Your task to perform on an android device: In the Decathlon app, I would want to save the Quechua Men winter jacket - waterproof since it seems like an amazing deal.
Image 0: 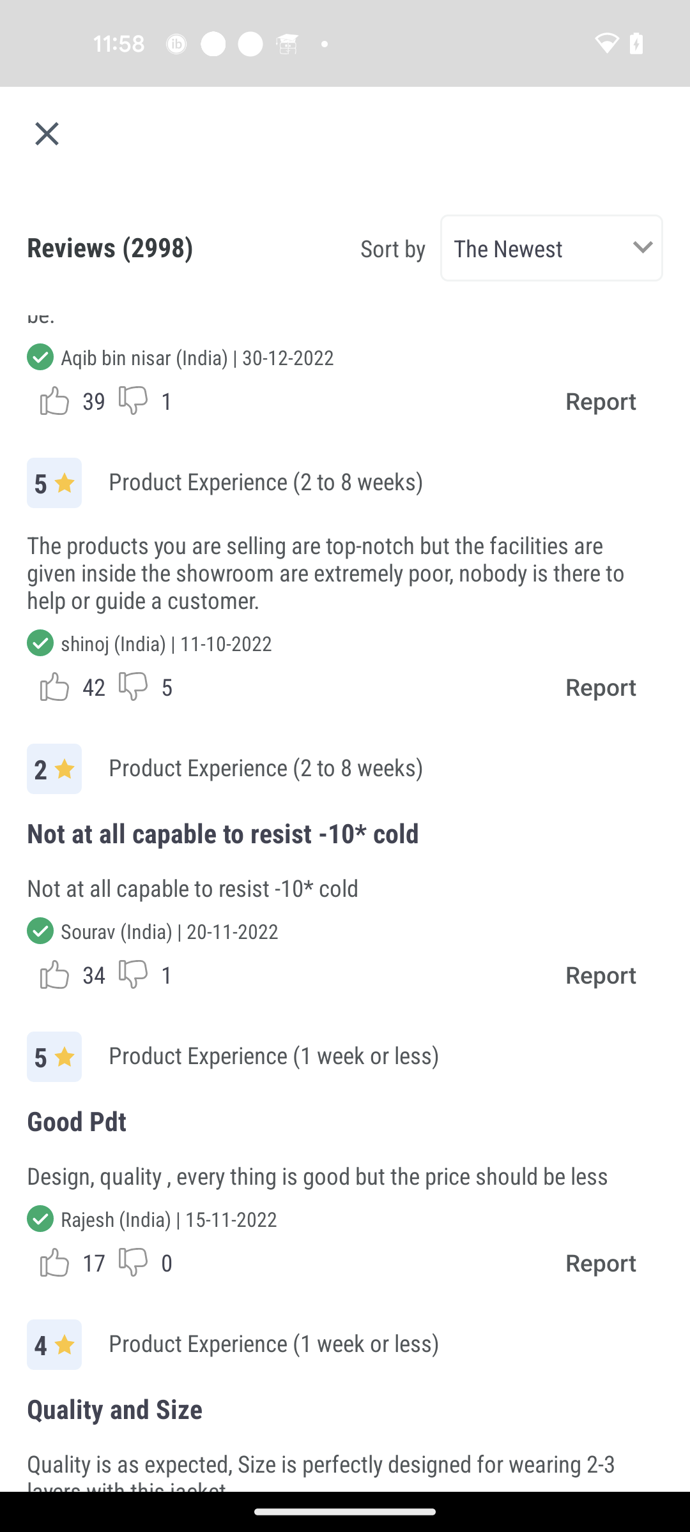
Go back to the previous page
Step 0: press back button
Image 1: 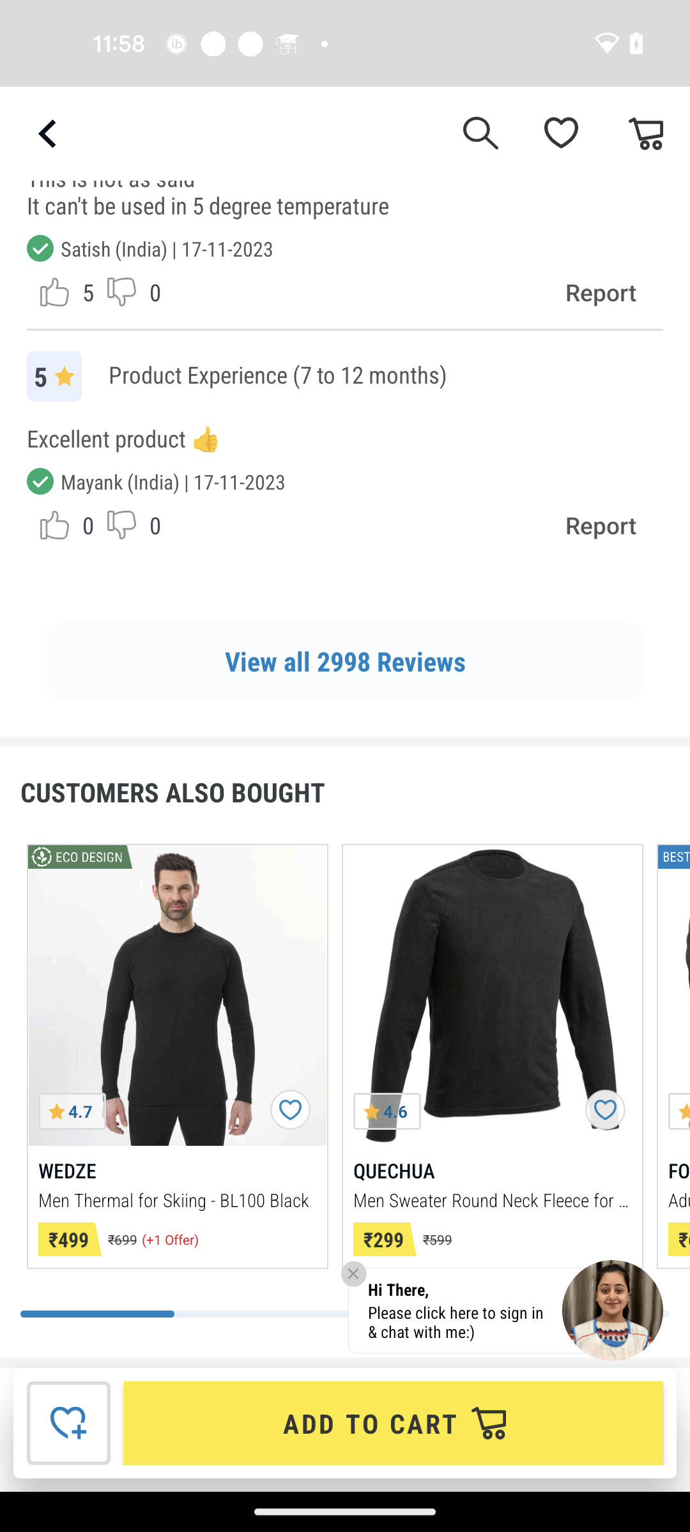
Click on the Add to cart button
Step 1: click (394, 1423)
Image 2: 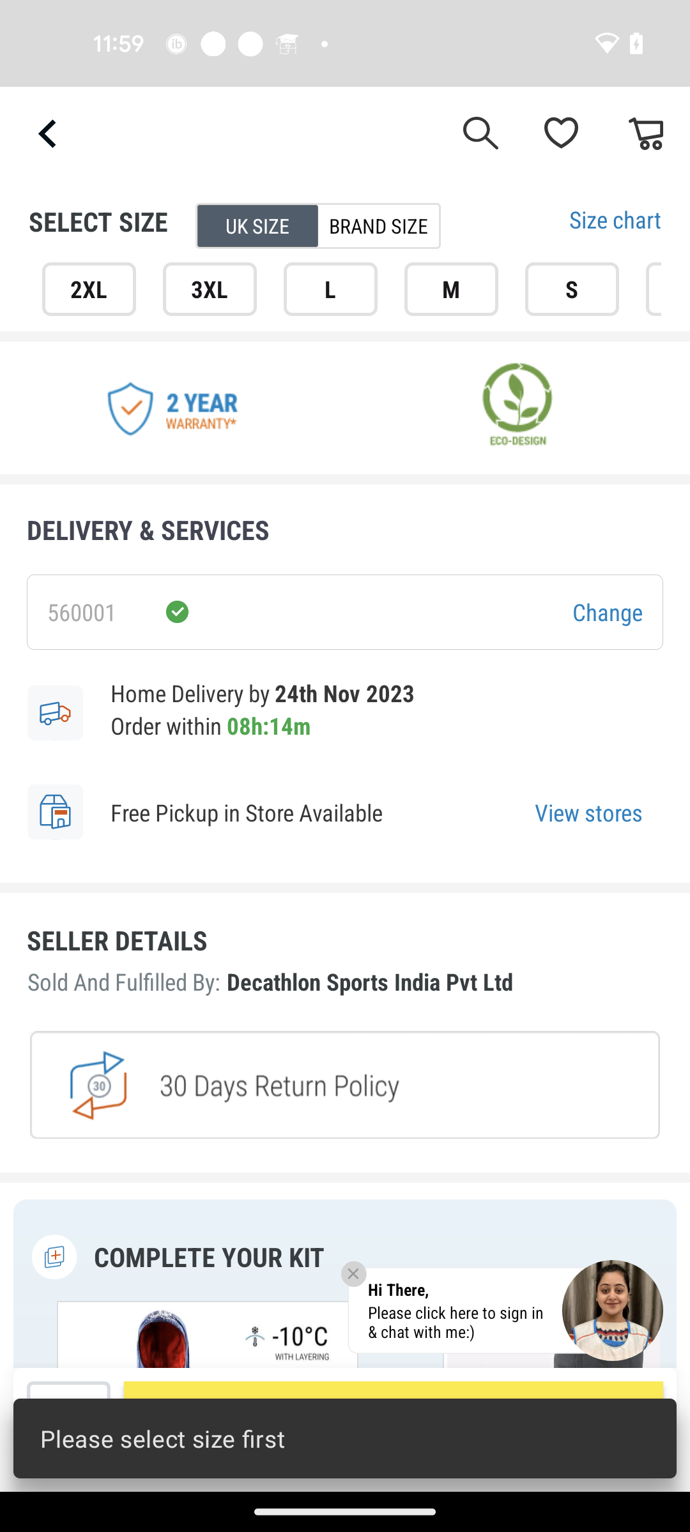
Select the L size
Step 2: click (326, 285)
Image 3: 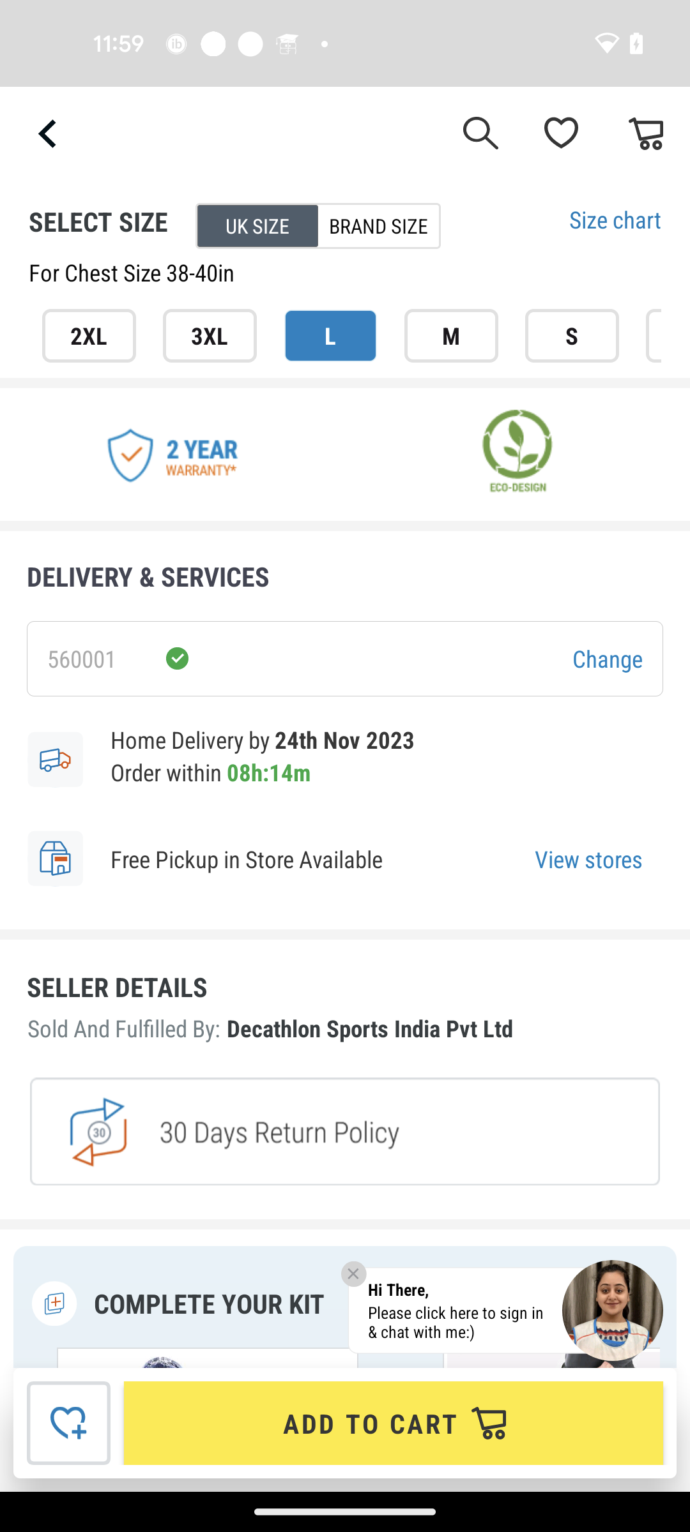
Click on the Add to cart button
Step 3: click (394, 1423)